Your task to perform on an android device: I want to view Oats so that I can have them for breakfast.
Image 0: 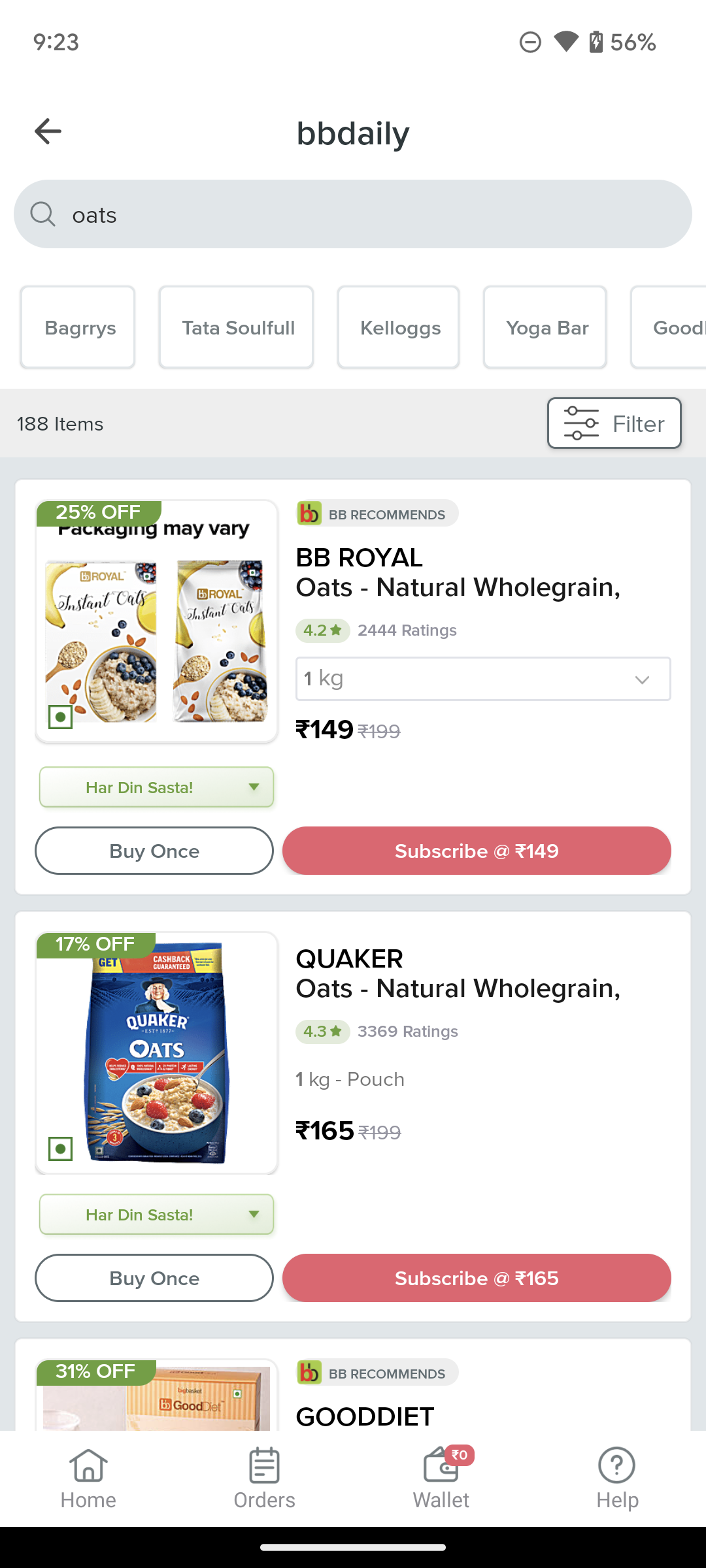
Click on the QUAKER Oats on the screen.
Step 0: click (156, 1053)